Your task to perform on an android device: I want to share this recipe with my best friend Naomi Rousseau on her Gmail ID naomi.rousseau@example.com
Image 0: 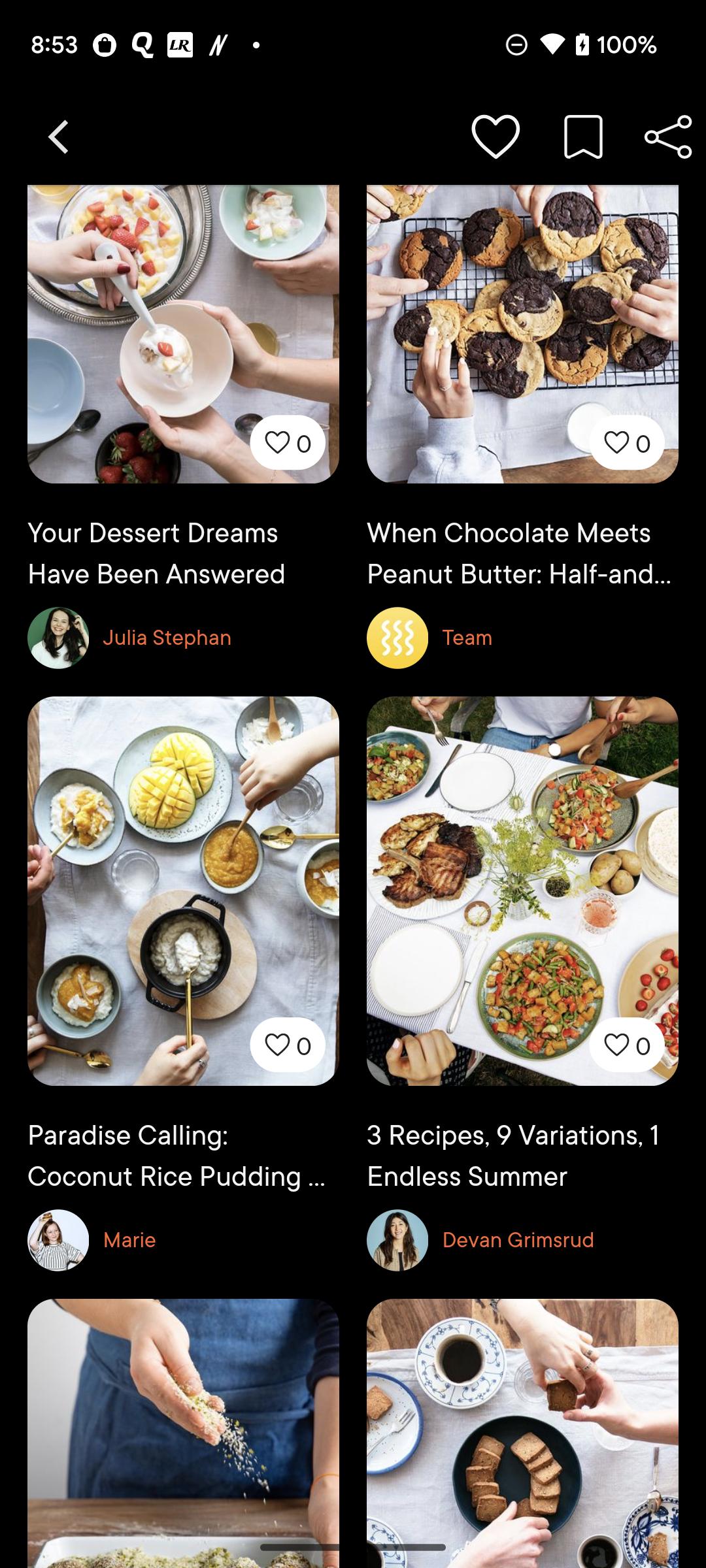
Click on the share icon at the top right of the screen
Step 0: click (667, 137)
Image 1: 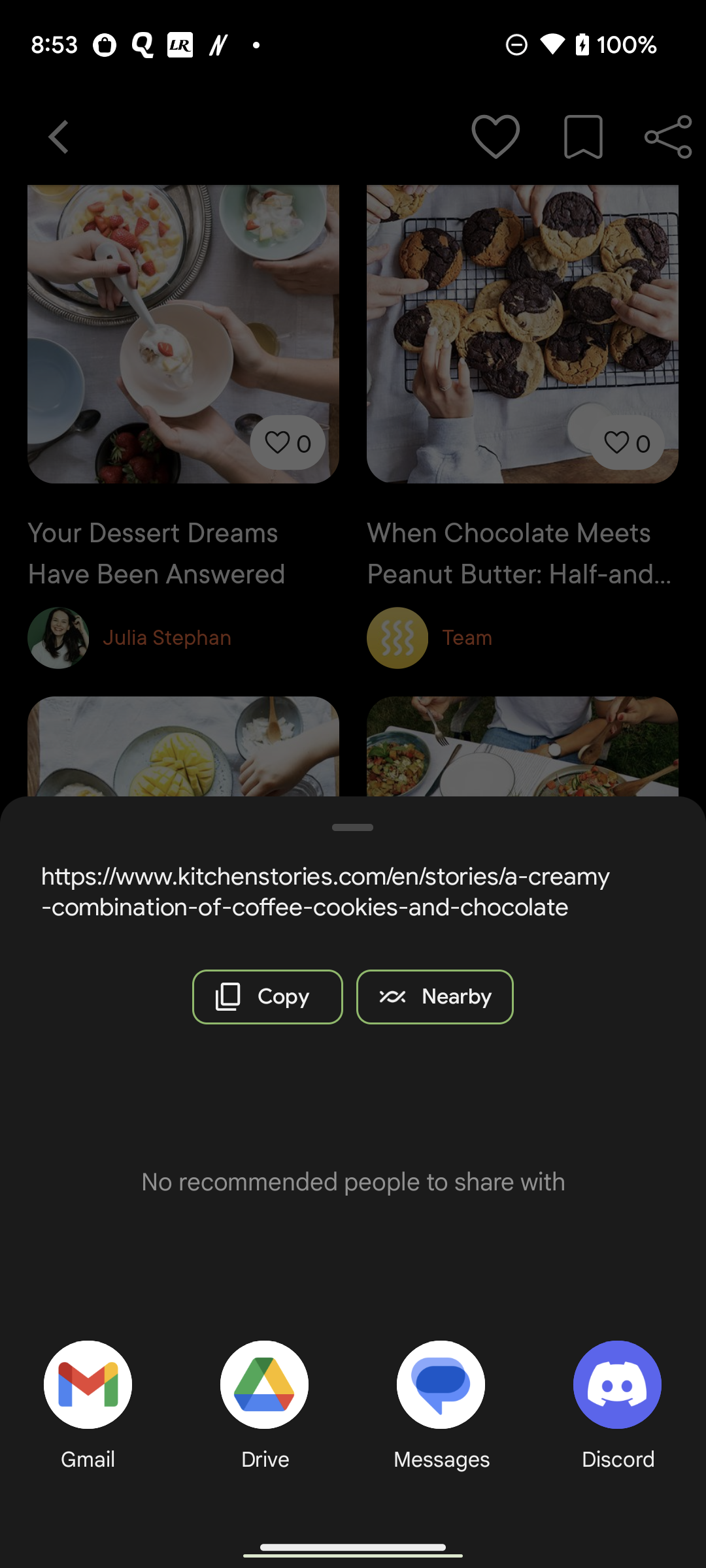
Click on the Gmail icon option 
Step 1: click (78, 1387)
Image 2: 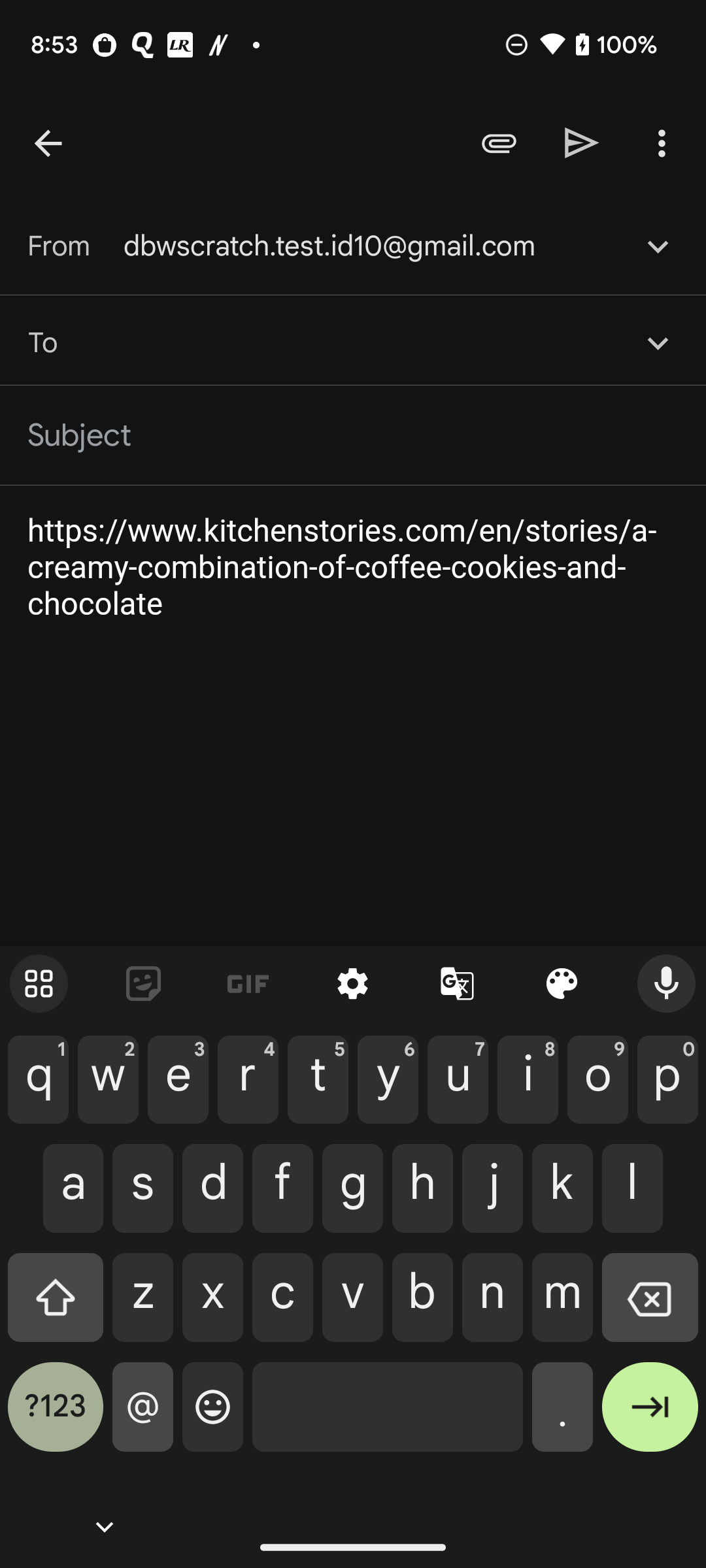
Type  naomi.rousseau@example.com in To bar 
Step 2: type "naomi.rousseau@example.com"
Image 3: 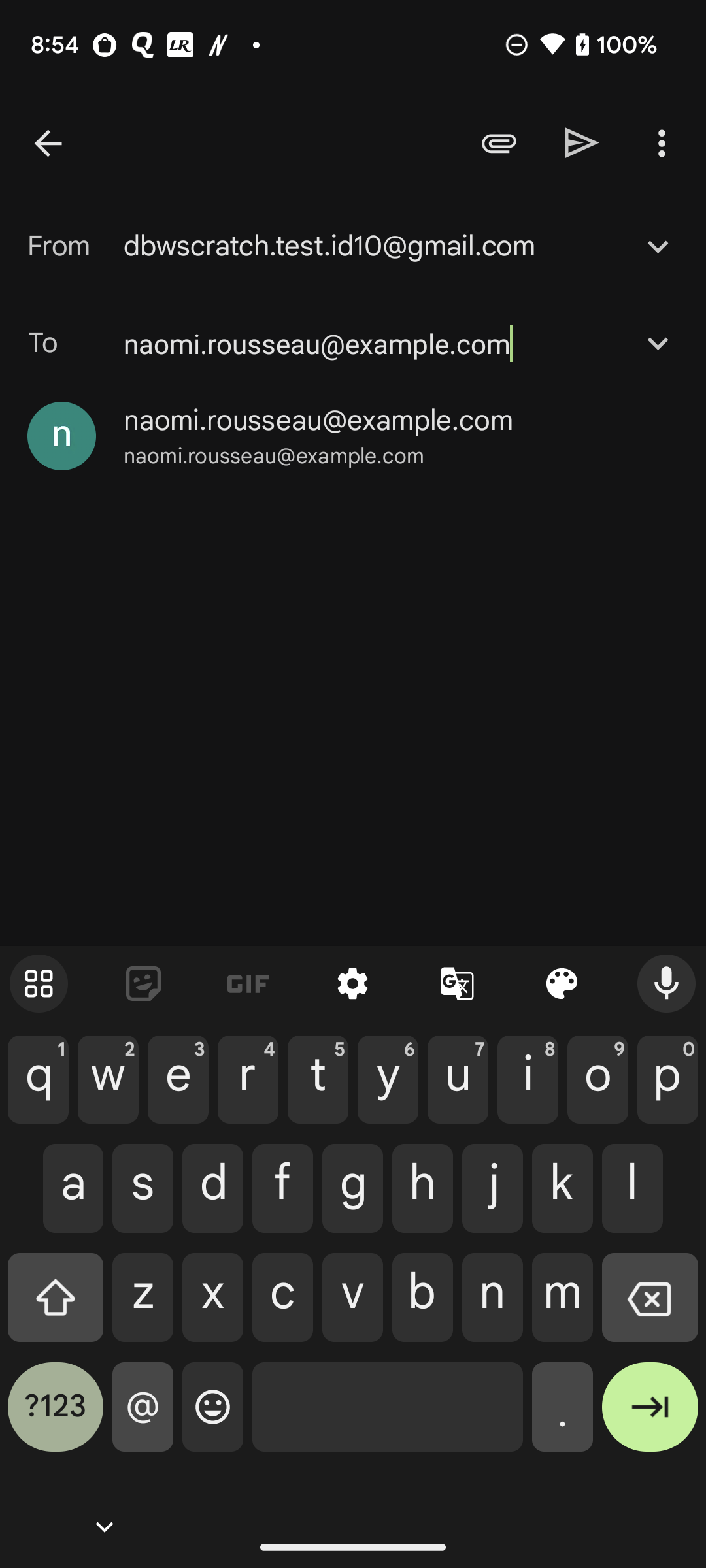
Click on the suggested naomi.rousseau@example.com name 
Step 3: click (273, 456)
Image 4: 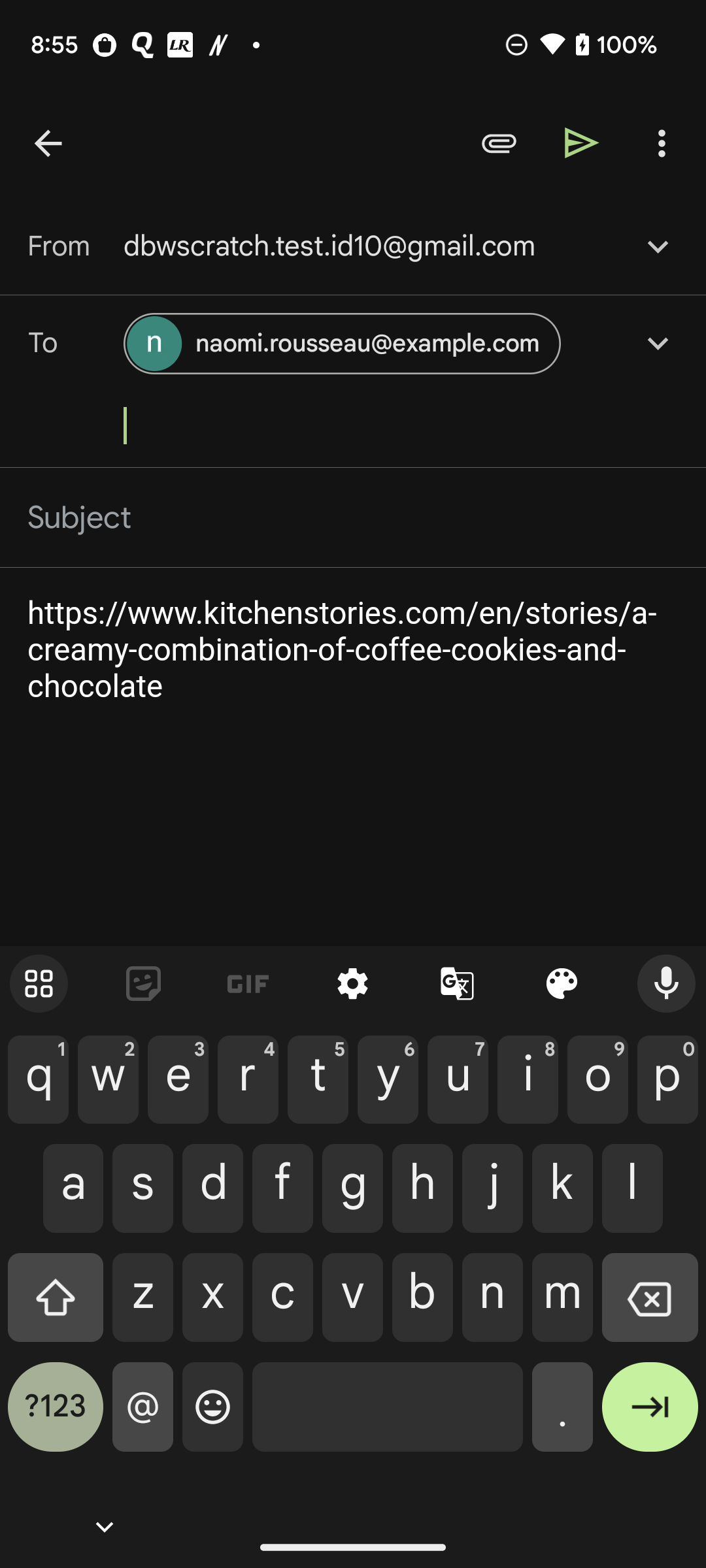
Click on the right arrow at the top of the screen
Step 4: click (582, 142)